Your task to perform on an android device: While attending a friend's wedding in New York, I'm trying to find a room to rent. Could you help me look for a two-bedroom apartment that costs less than $2000 a month via the Renthop app
Image 0: 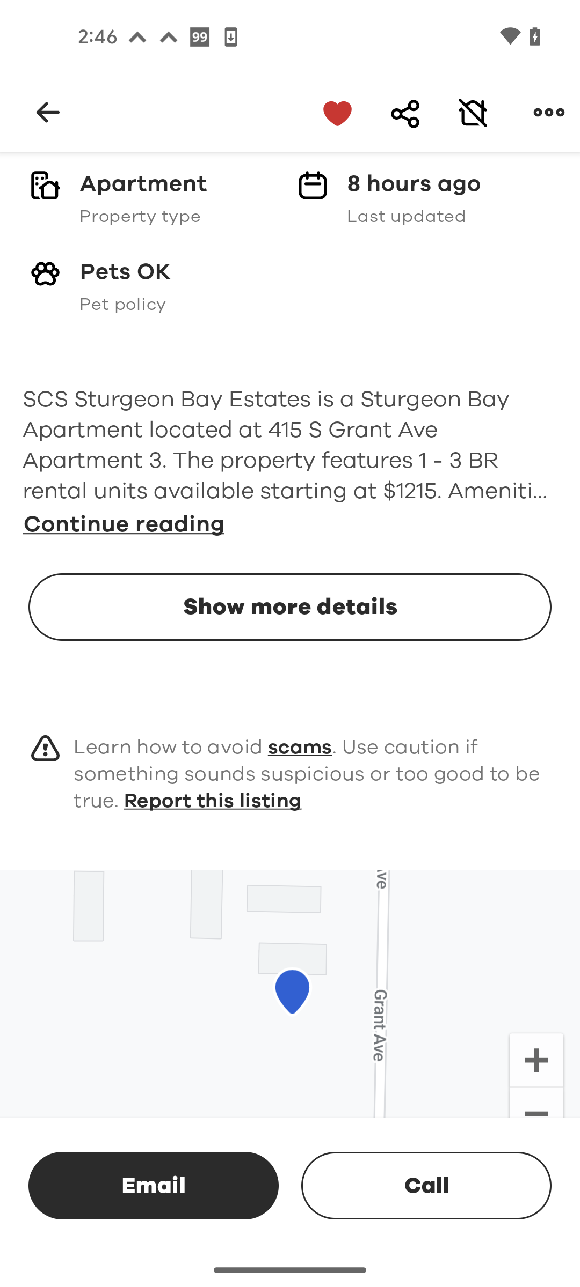
Open the renthop app
Step 0: open app "RentHop"
Image 1: 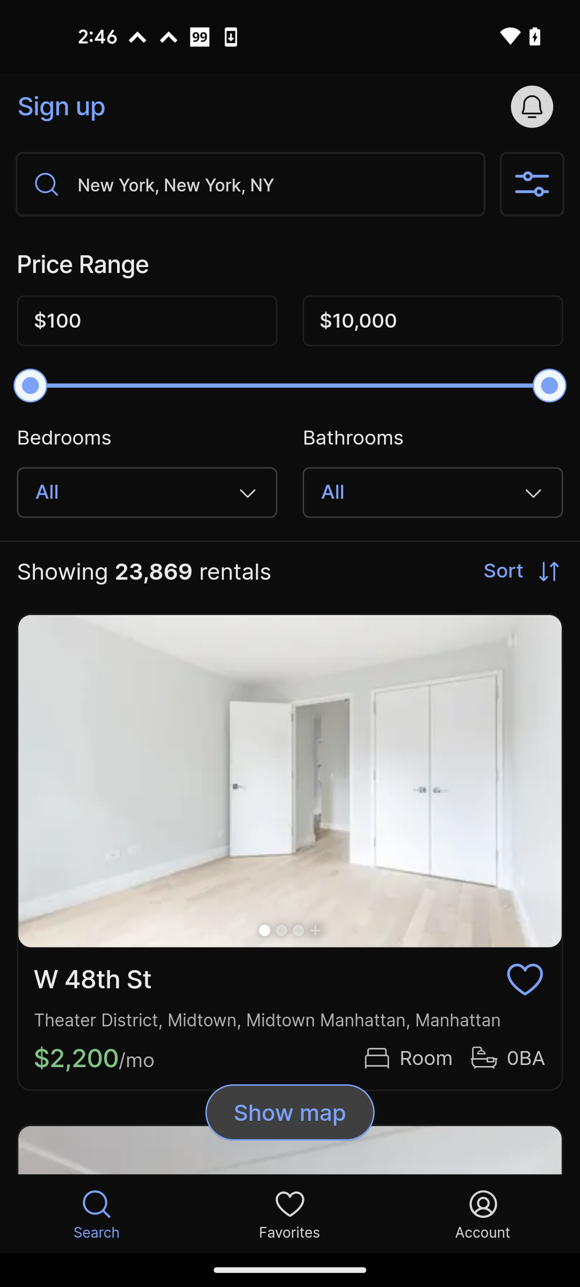
Tap on the filters icon at the top right corner of the screen
Step 1: click (532, 183)
Image 2: 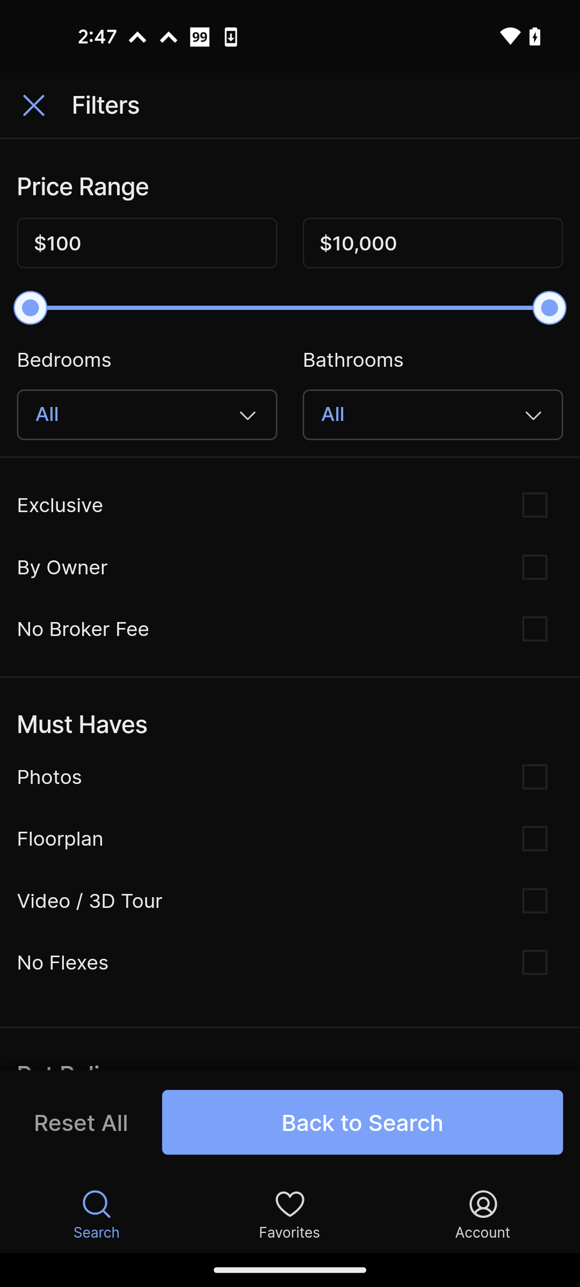
Tap on the maximum range option
Step 2: click (433, 243)
Image 3: 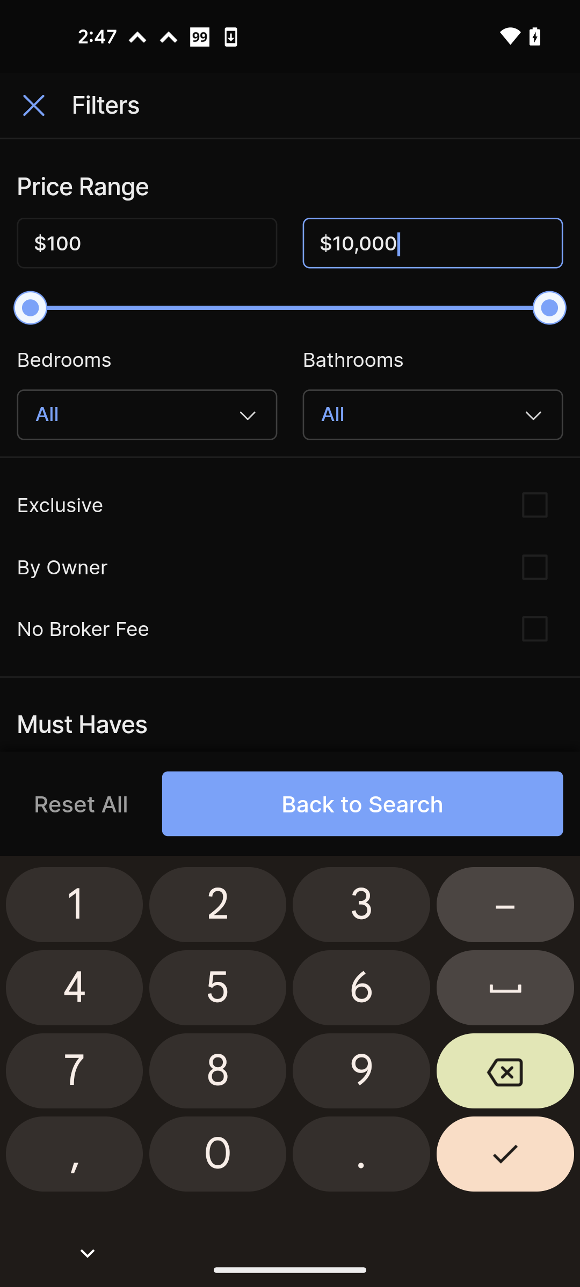
Tap on the backspace button to clear the price
Step 3: click (505, 1075)
Image 4: 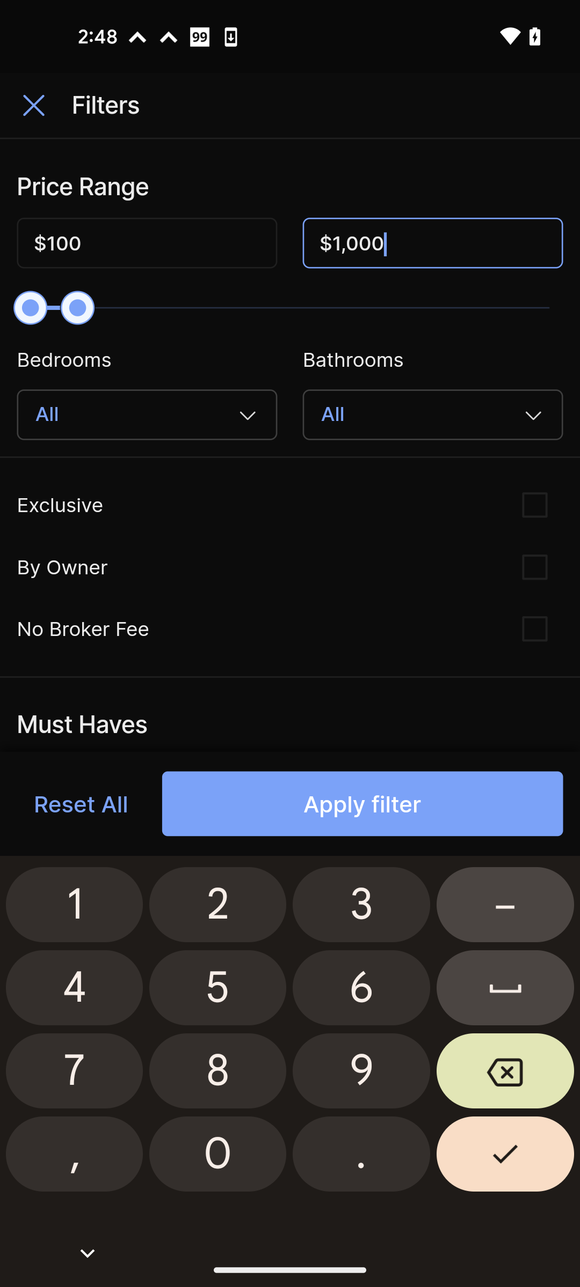
Tap on the backspace button to clear the price
Step 4: click (505, 1075)
Image 5: 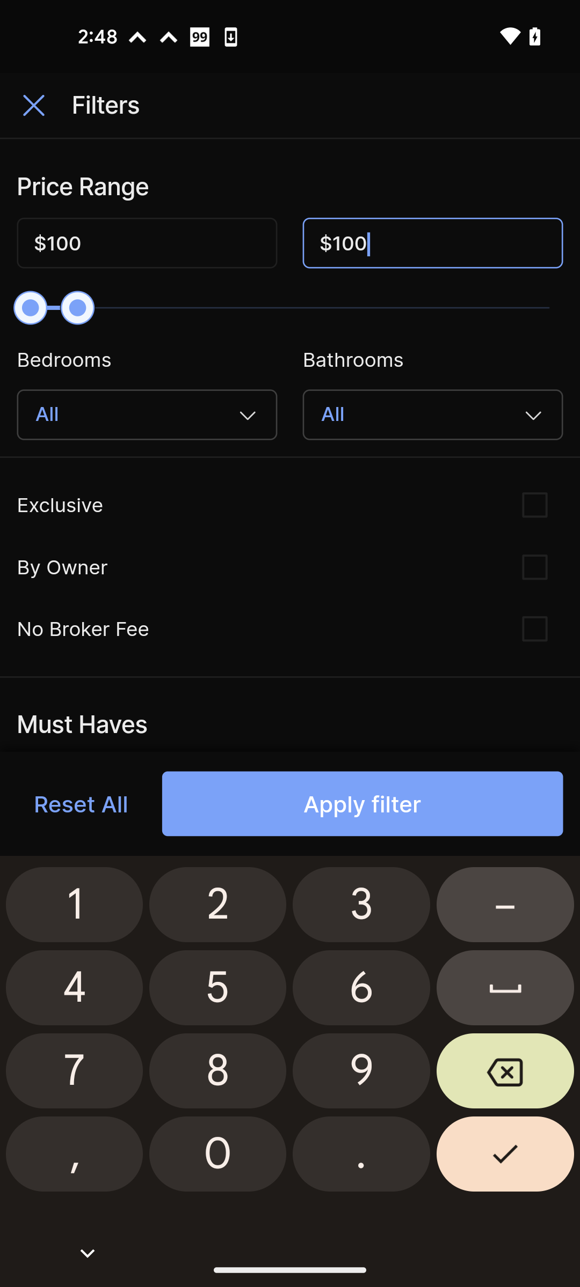
Tap on the backspace button to clear the price
Step 5: click (505, 1075)
Image 6: 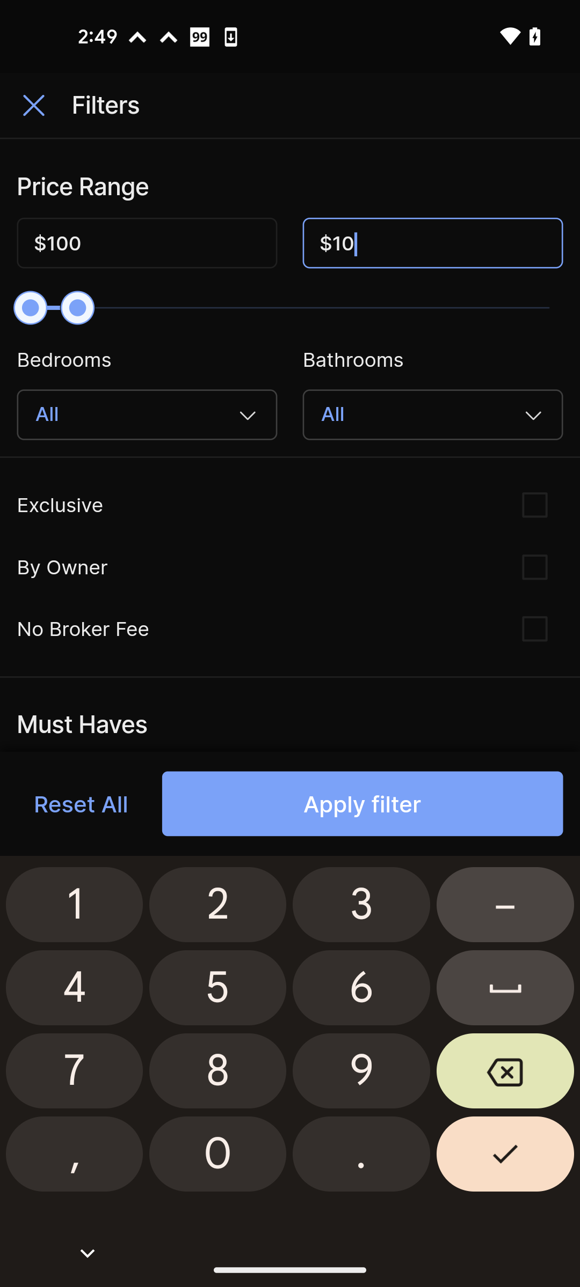
Tap on the backspace button to clear the price
Step 6: click (505, 1075)
Image 7: 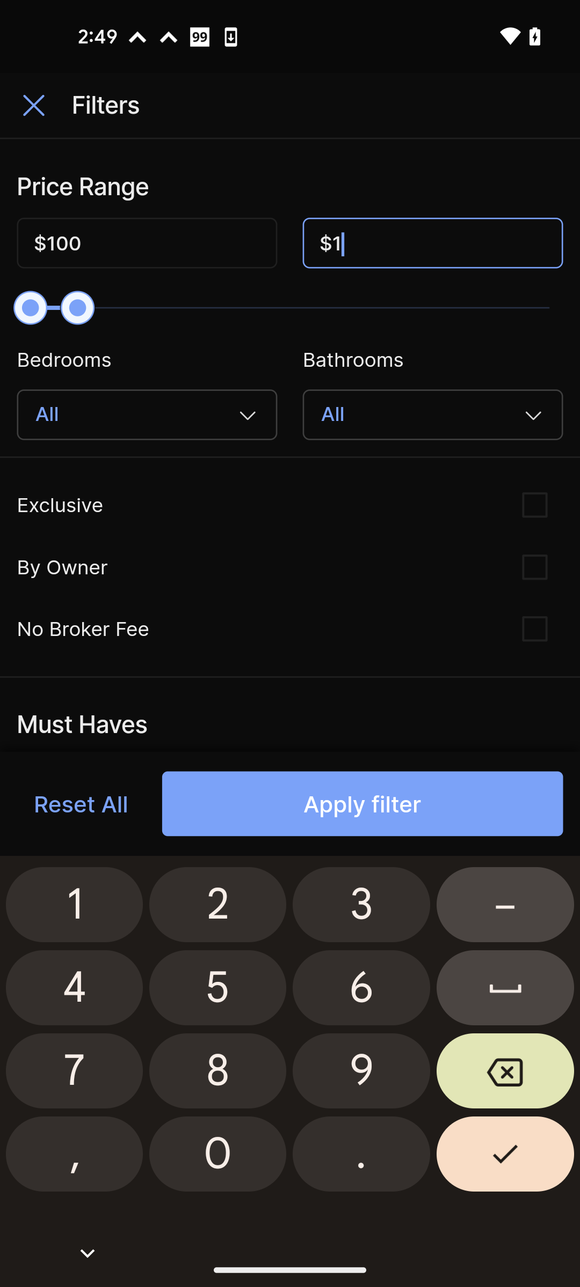
Tap on the backspace button to clear the price
Step 7: click (505, 1075)
Image 8: 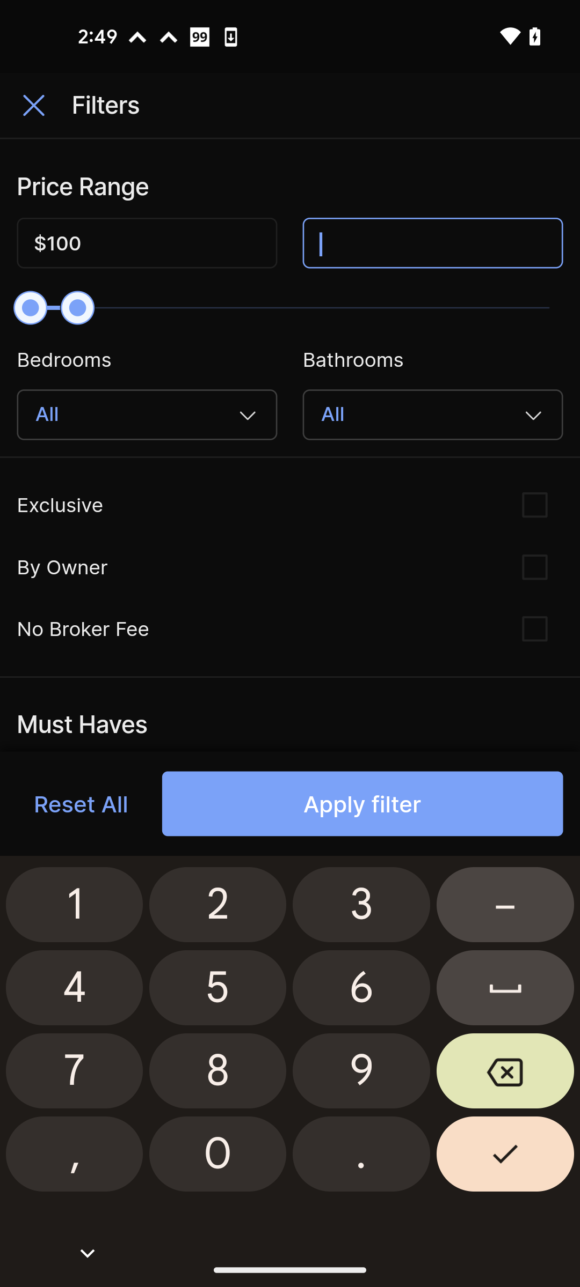
Type the text 2000
Step 8: type "2000"
Image 9: 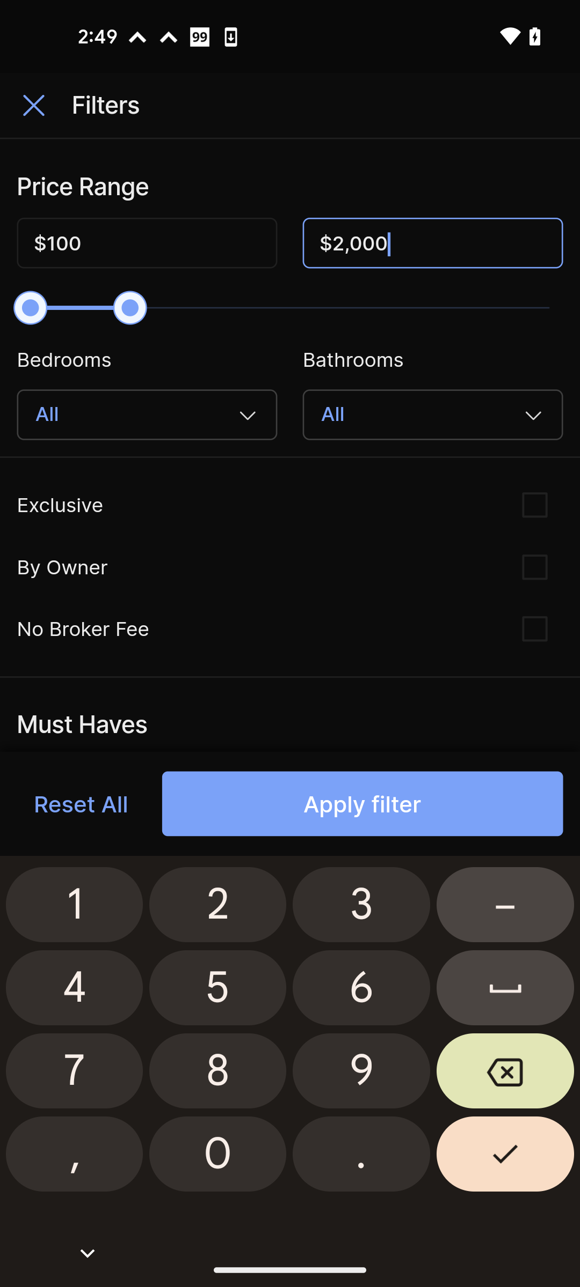
Tap on the all option under bedrooms option
Step 9: click (147, 415)
Image 10: 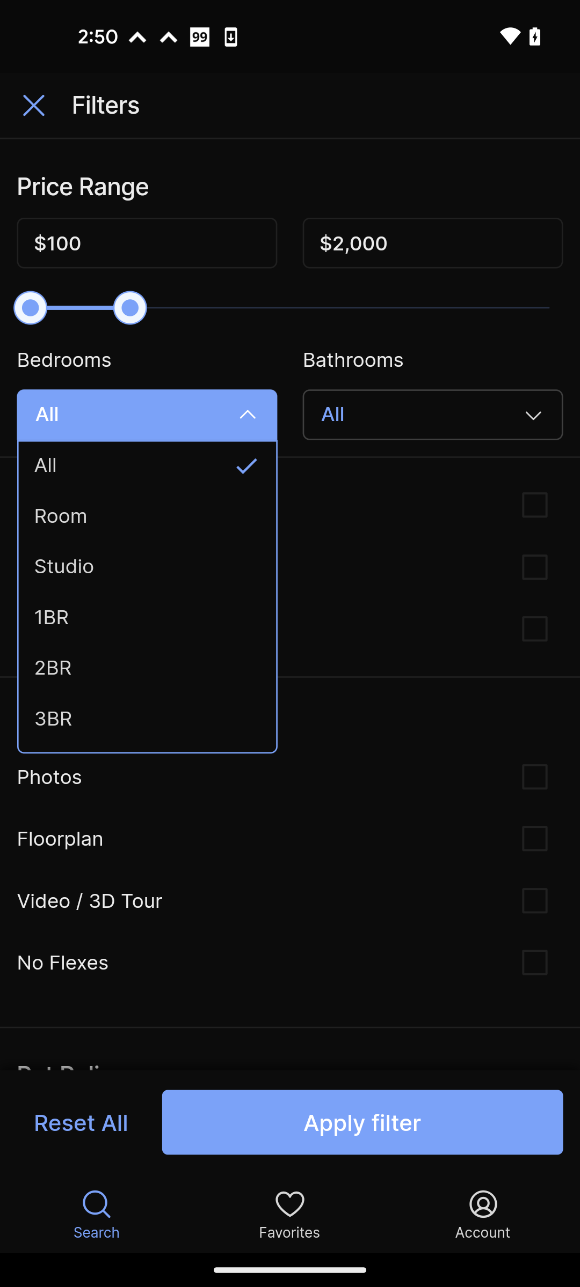
Click on the 2BR option
Step 10: click (147, 668)
Image 11: 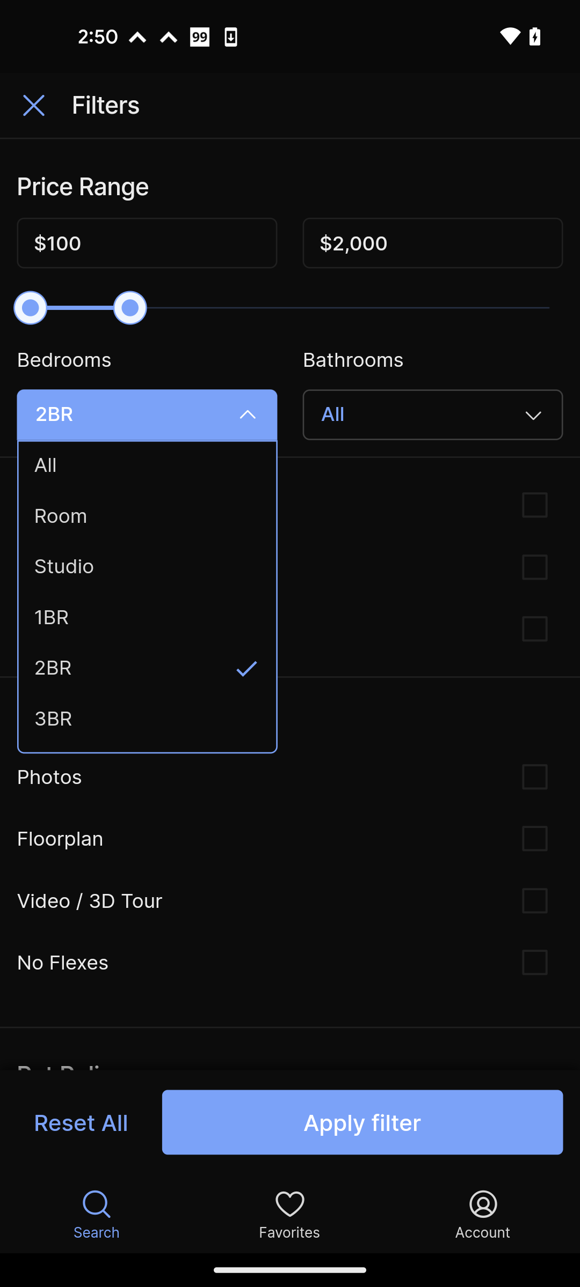
Tap on the all option under bathrooms section
Step 11: click (290, 587)
Image 12: 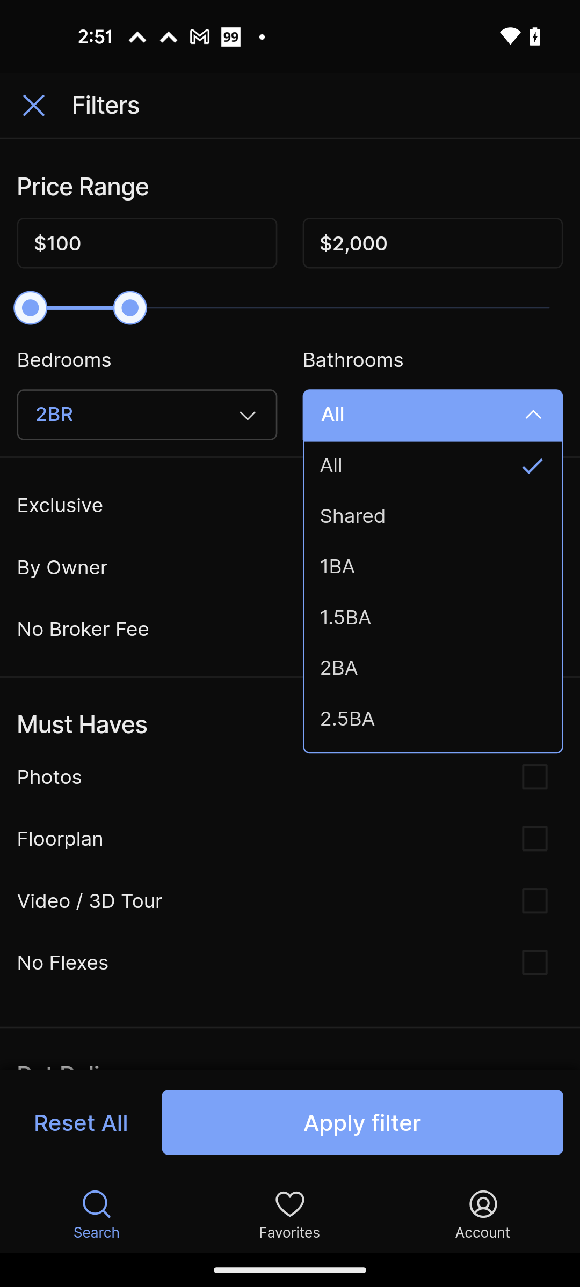
Select the 1BA option
Step 12: click (433, 567)
Image 13: 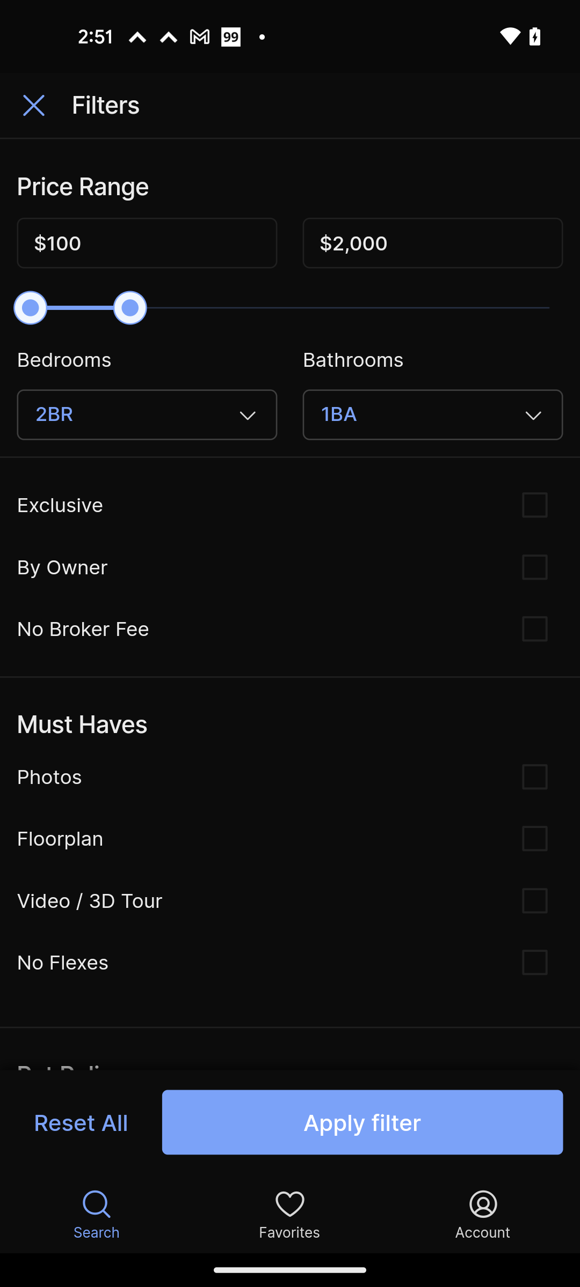
Tap on the apply filter button
Step 13: click (363, 1122)
Image 14: 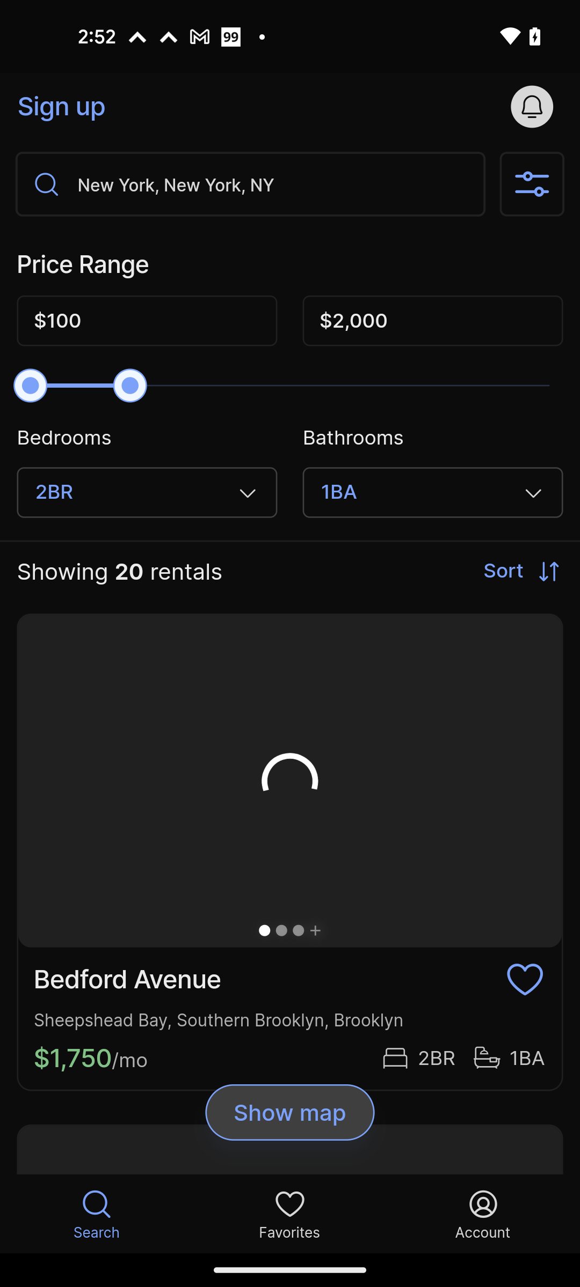
Tap on the apply filter button
Step 14: wait